Your task to perform on an android device: Due to the high quality of the Kappa brand, I wish to purchase a new t-shirt from them. Search for Kappa t-shirts on the Amazon App.
Image 1: 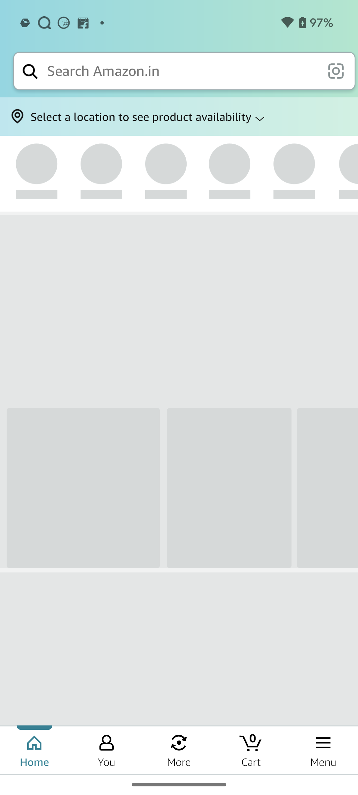
Go to the search bar at the top of the screen
Step 1: click (182, 71)
Image 3: 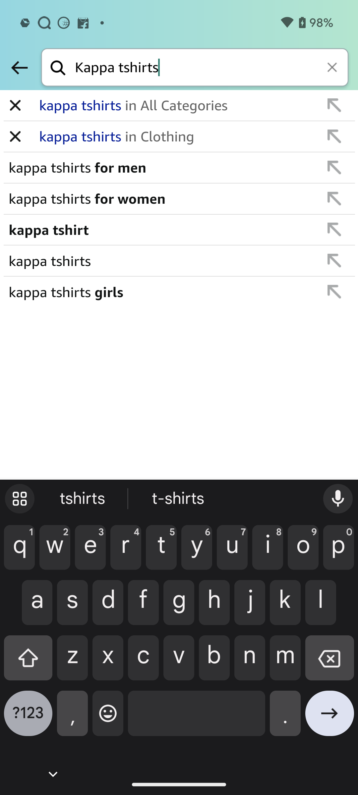
Click on the arrow icon at the bottom right corner of the screen
Step 3: click (329, 718)
Image 4: 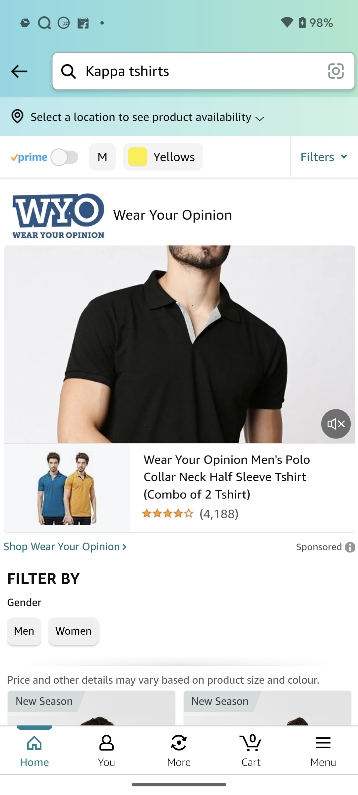
swipe up
Step 4: scroll down